Your task to perform on an android device: Export all reminders to Google Drive in the Reminder app.
Image 0: 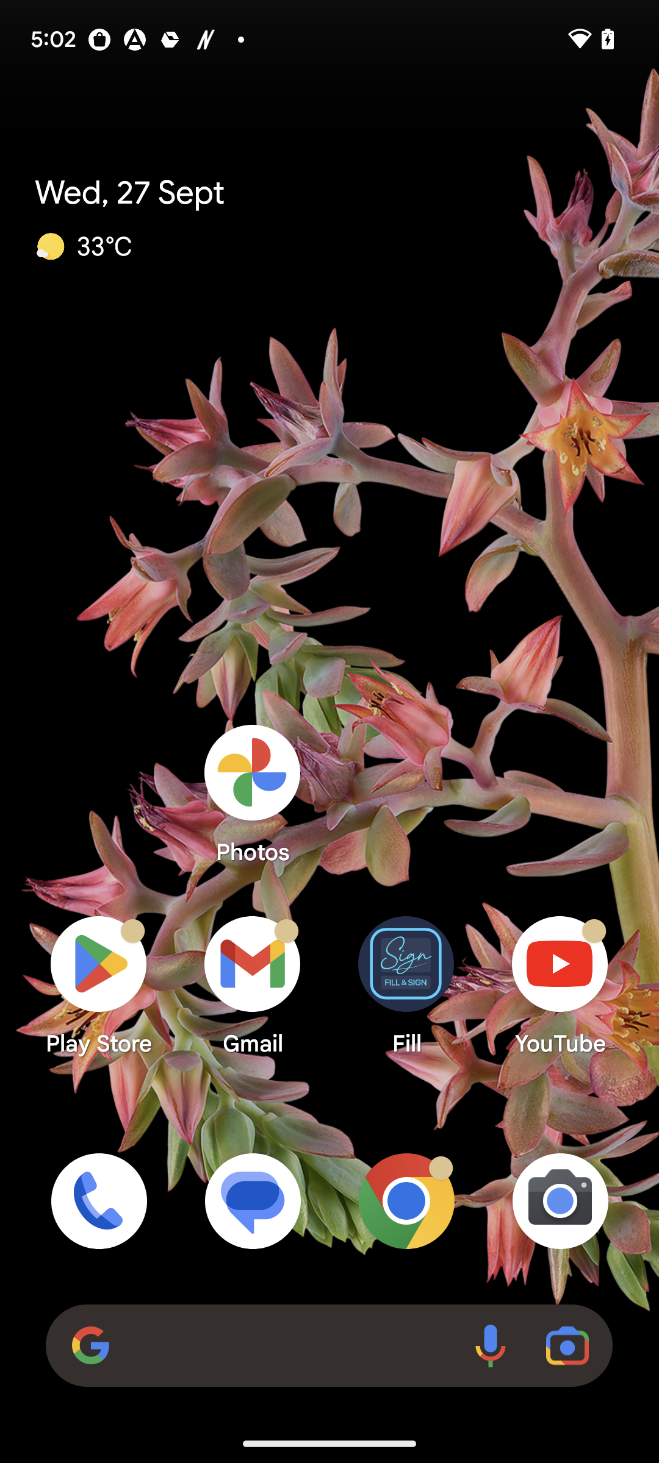
Open Reminder app
Step 0: open app "Reminder"
Image 1: 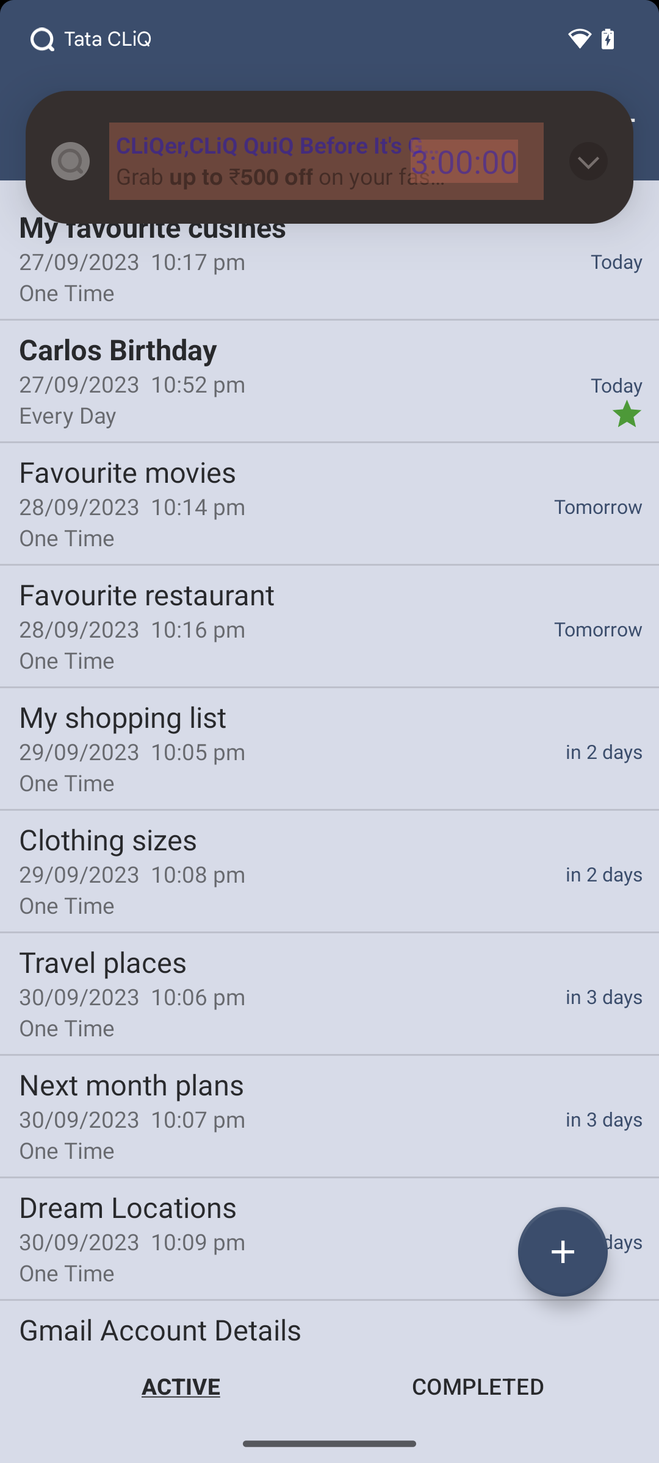
Open Reminder app
Step 1: wait
Image 2: 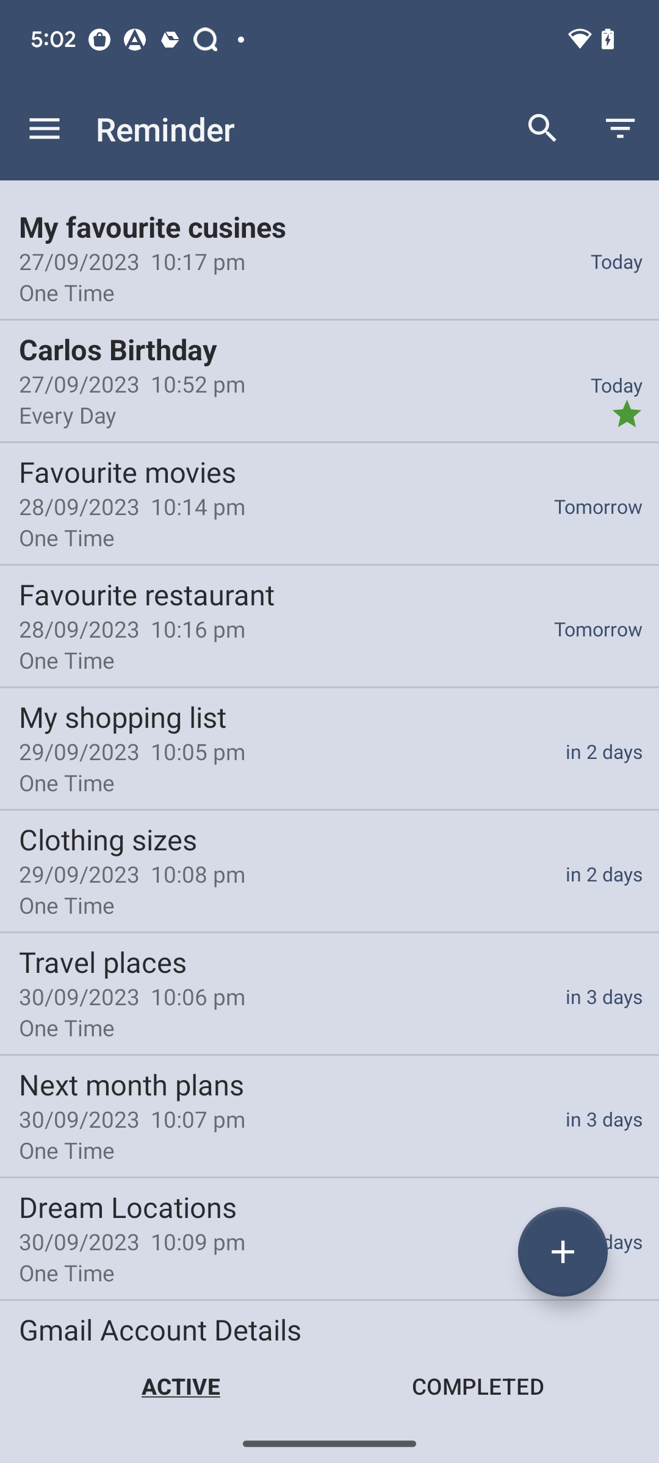
Click on the three bar menu at the top left corner of the screen
Step 2: click (45, 129)
Image 3: 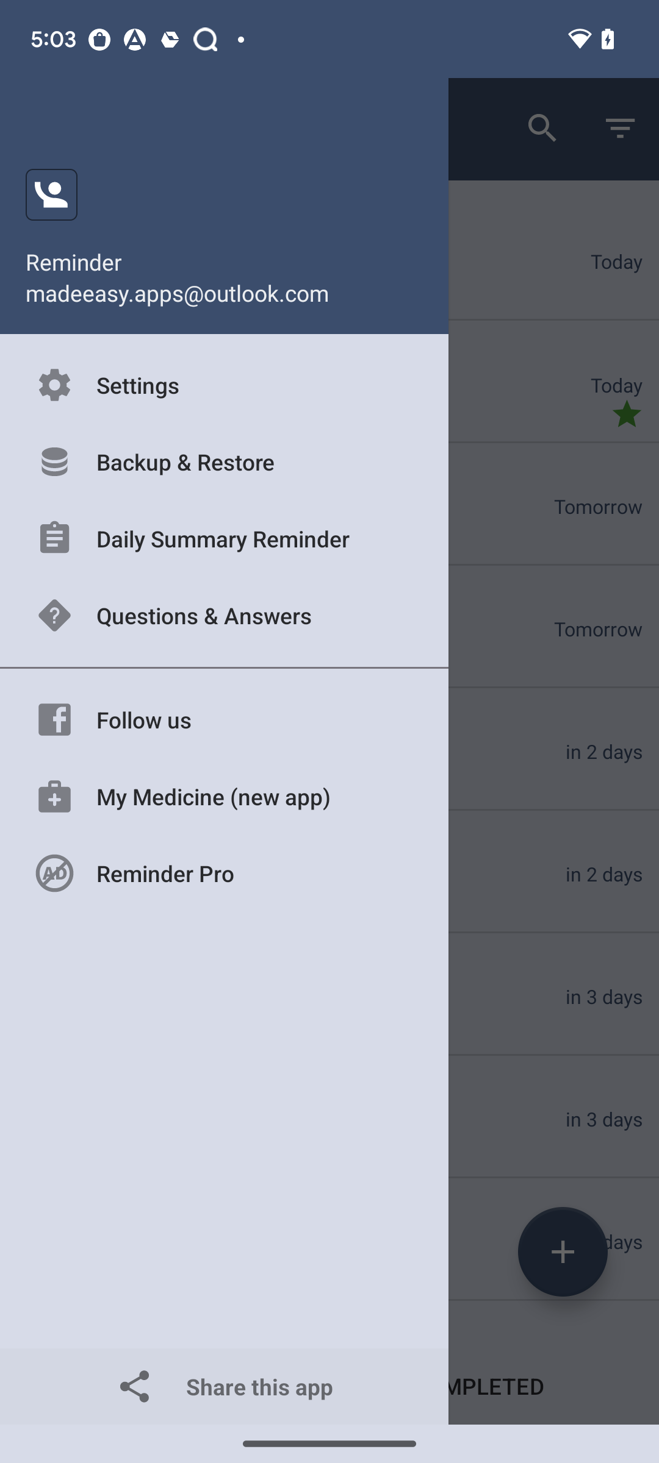
Go to Backup & Restore
Step 3: click (122, 471)
Image 4: 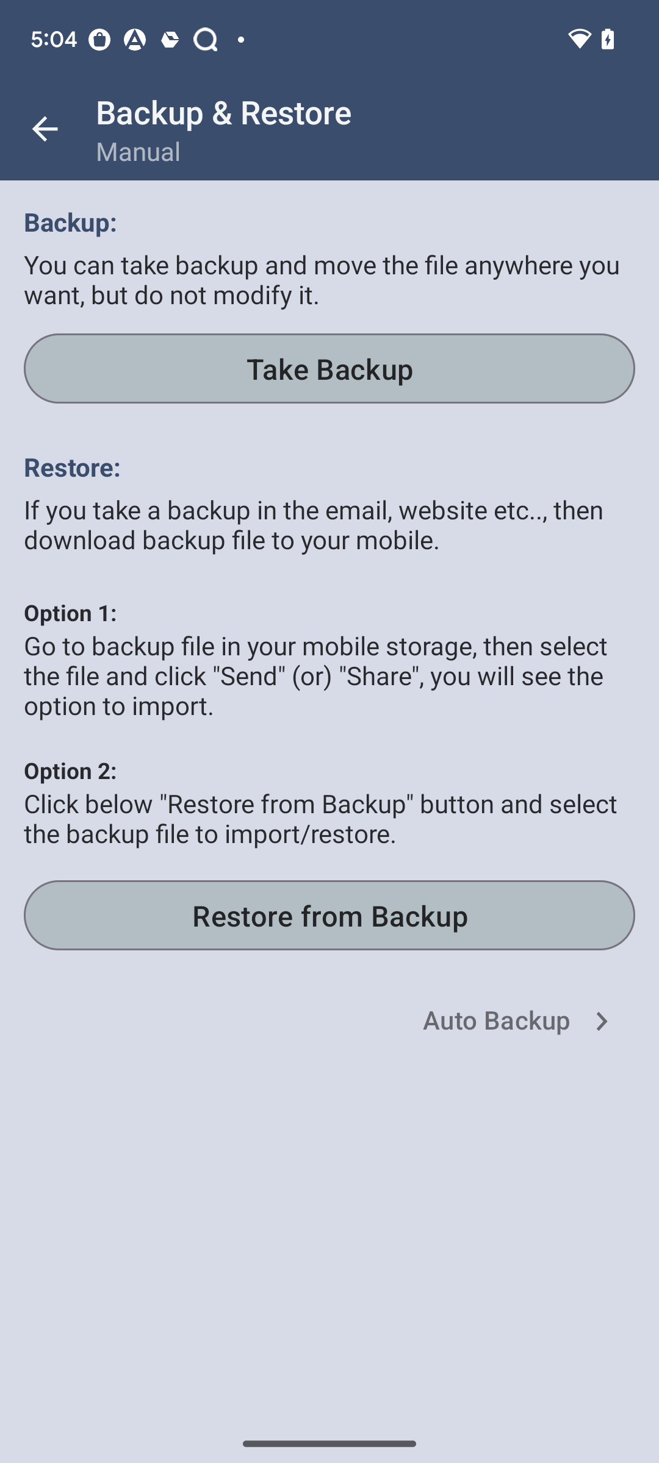
Click on Take Backup
Step 4: click (329, 368)
Image 6: 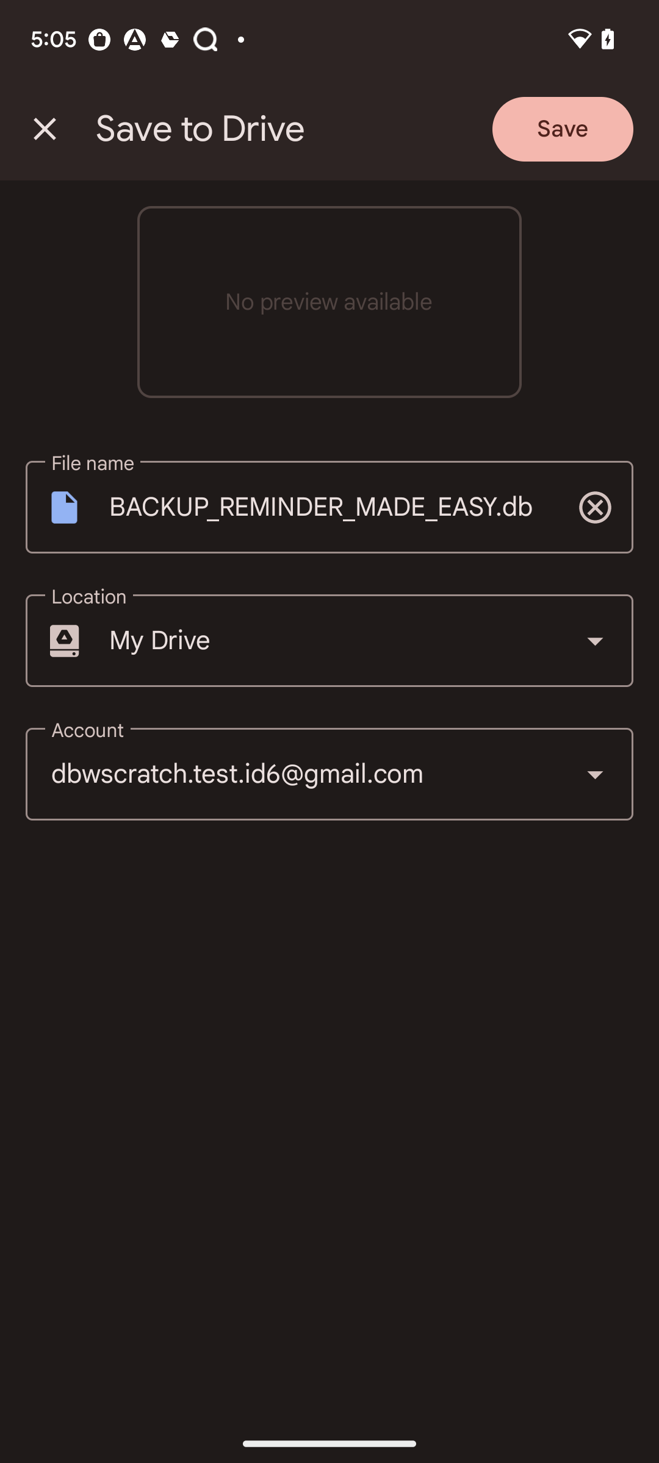
Click on Save at the top right corner of the screen
Step 6: click (563, 129)